Your task to perform on an android device: View the details such as price and description of the “LEFUS MEN’S Waterproof Golf Shoes” for me on the Temu app.
Image 0: 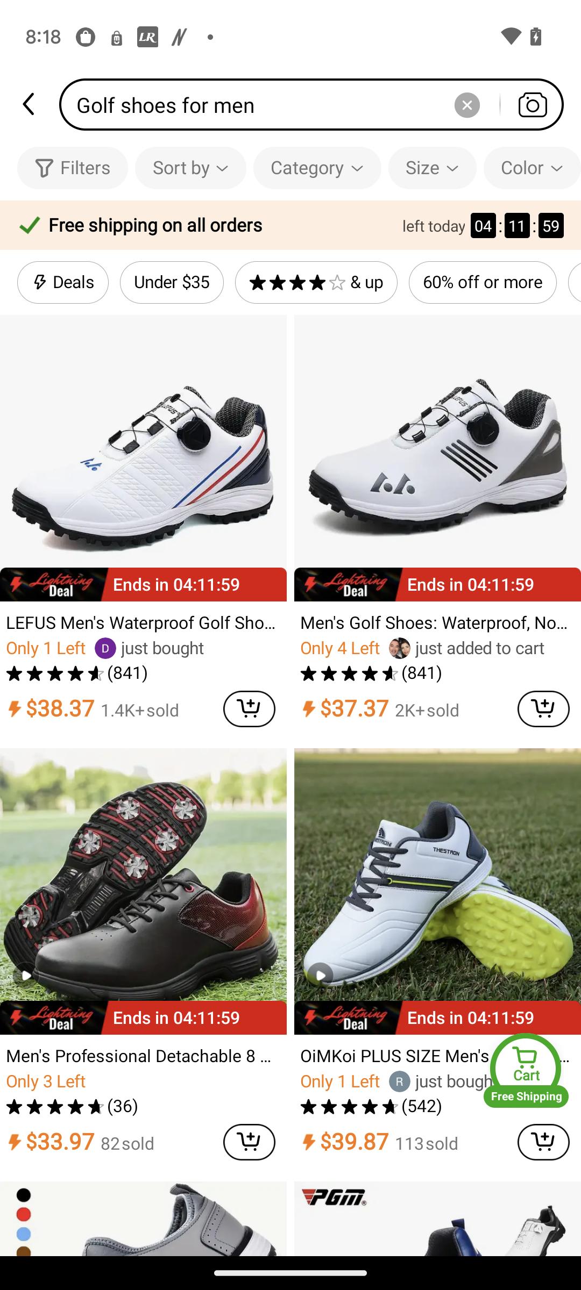
Click on the image of the LEFUS MEN’S Waterproof Golf  shoes
Step 0: click (143, 526)
Image 2: 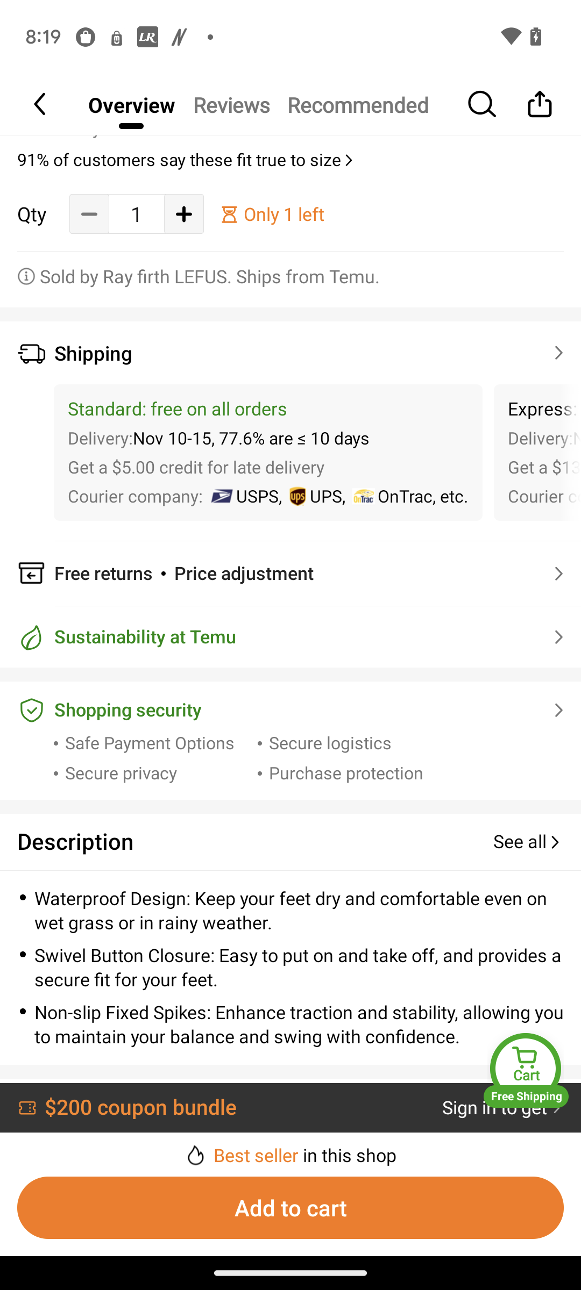
Scroll Up
Step 2: scroll down
Image 3: 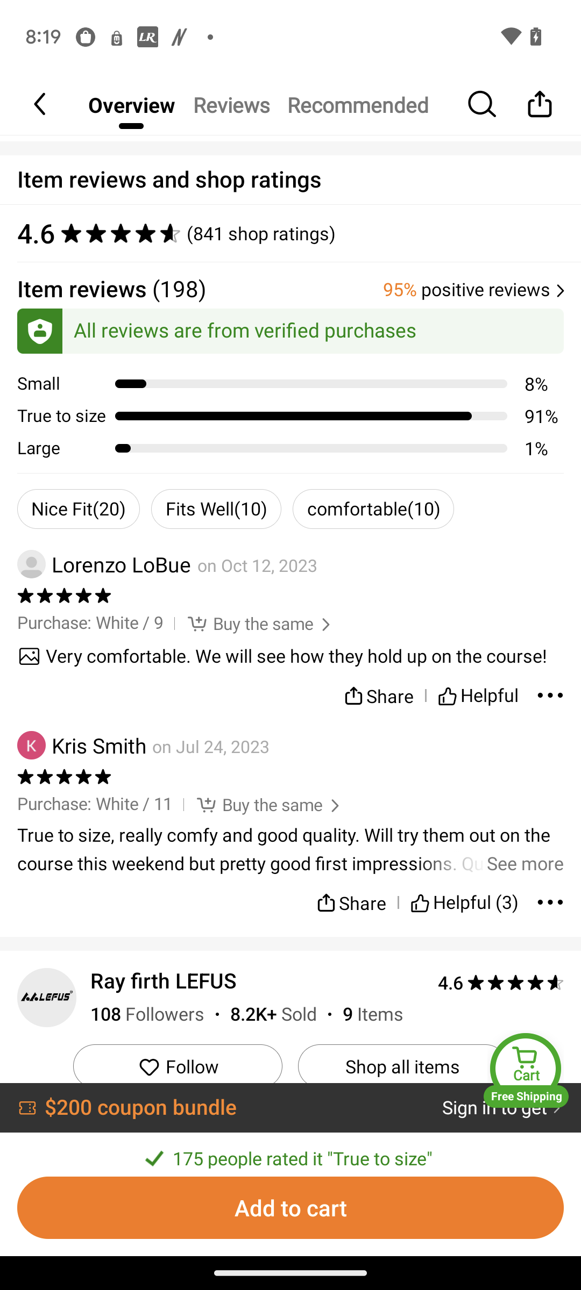
Scroll Up
Step 3: scroll up
Image 4: 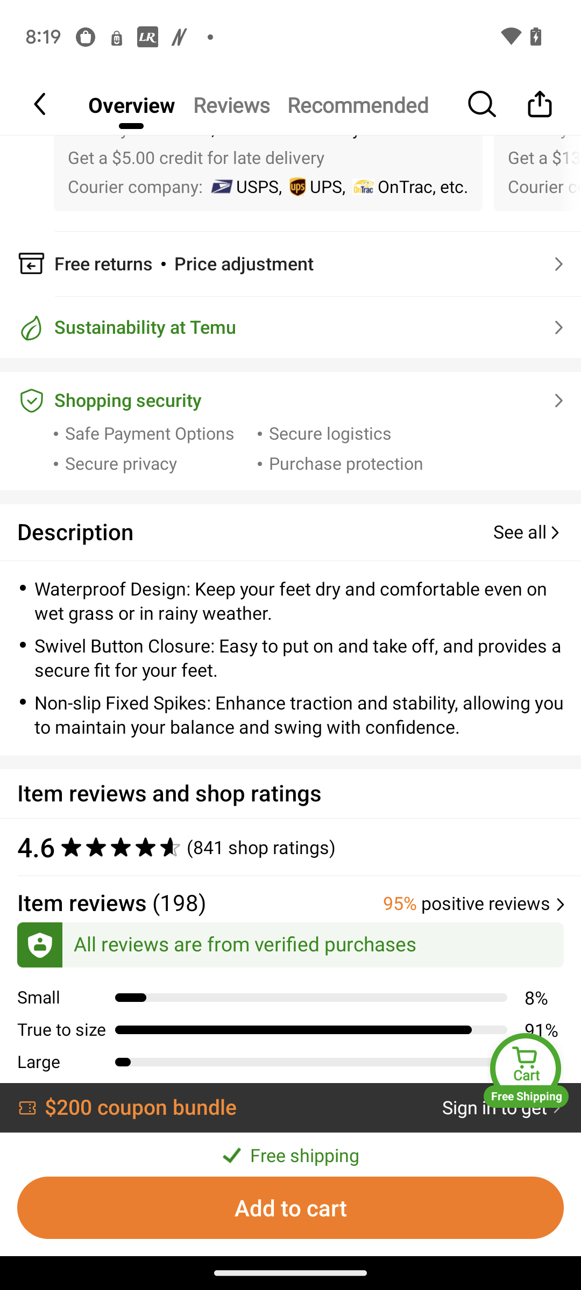
Click on the tab "See all".
Step 4: click (528, 532)